Your task to perform on an android device: Go to the eBay app and search for hardware products for home renovations.
Image 0: 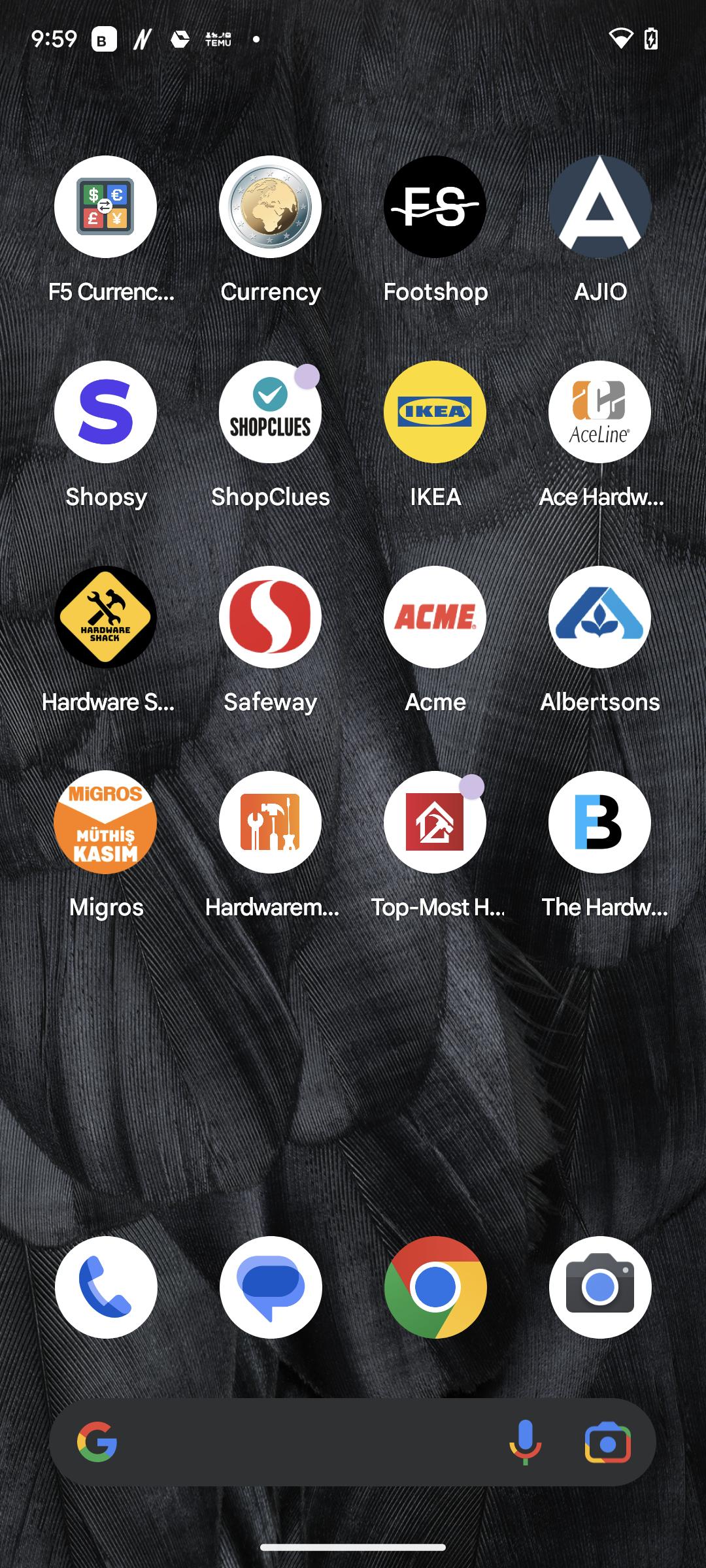
Open the eBay app.
Step 0: open app "eBay"
Image 1: 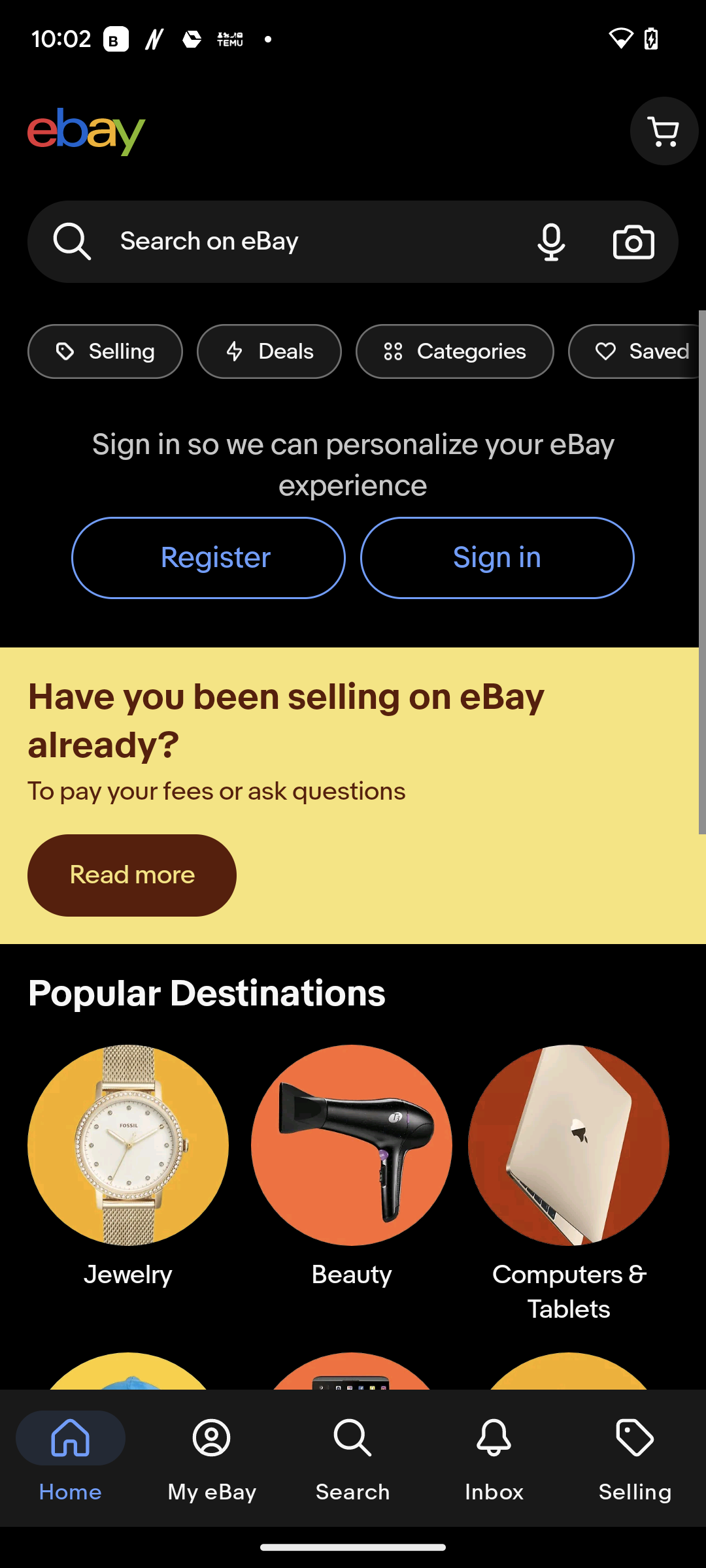
Click on the search bar at the top of the screen.
Step 1: click (270, 242)
Image 2: 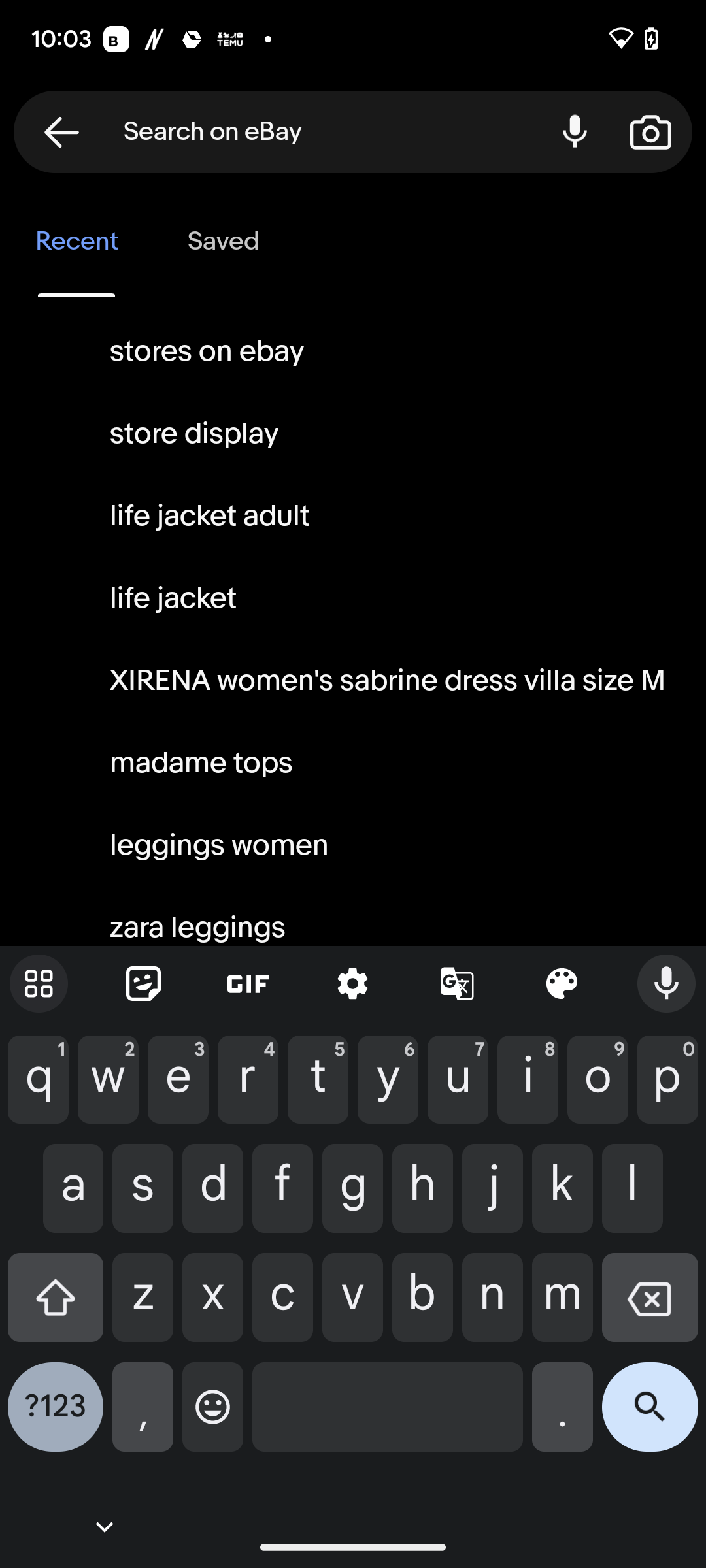
Type hardware products in the search bar.
Step 2: type "hardware products"
Image 3: 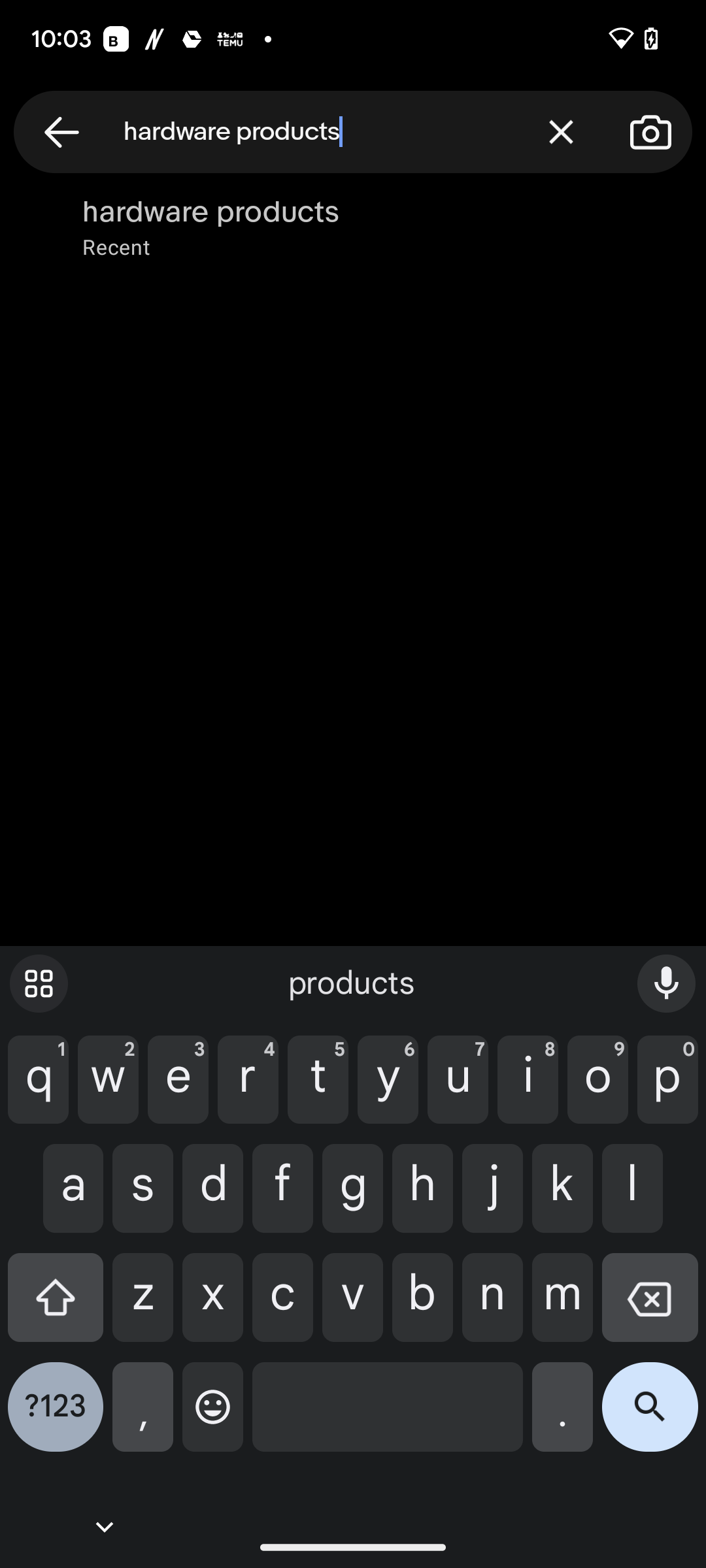
Click on search icon at the bottom right corner of the screen.
Step 3: click (650, 1417)